Your task to perform on an android device: I want to view the historical exchange rates of the USD to AMD over the last five years using the Xe app.
Image 0: 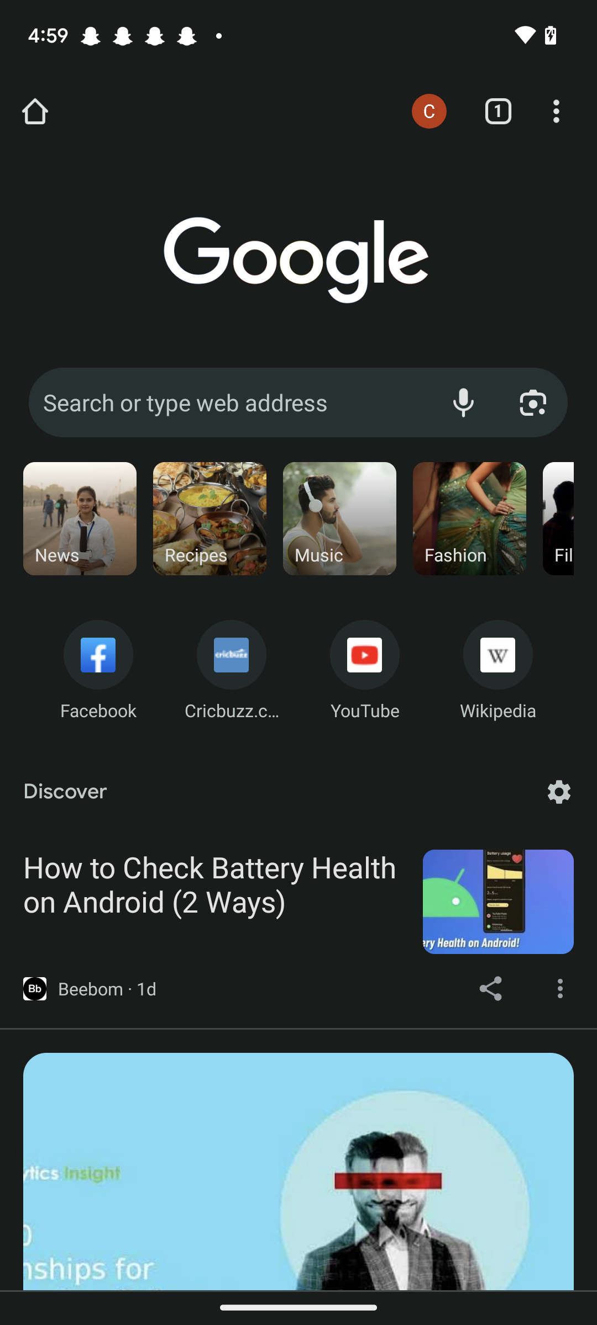
Open the Xe app
Step 0: open app "Xe"
Image 1: 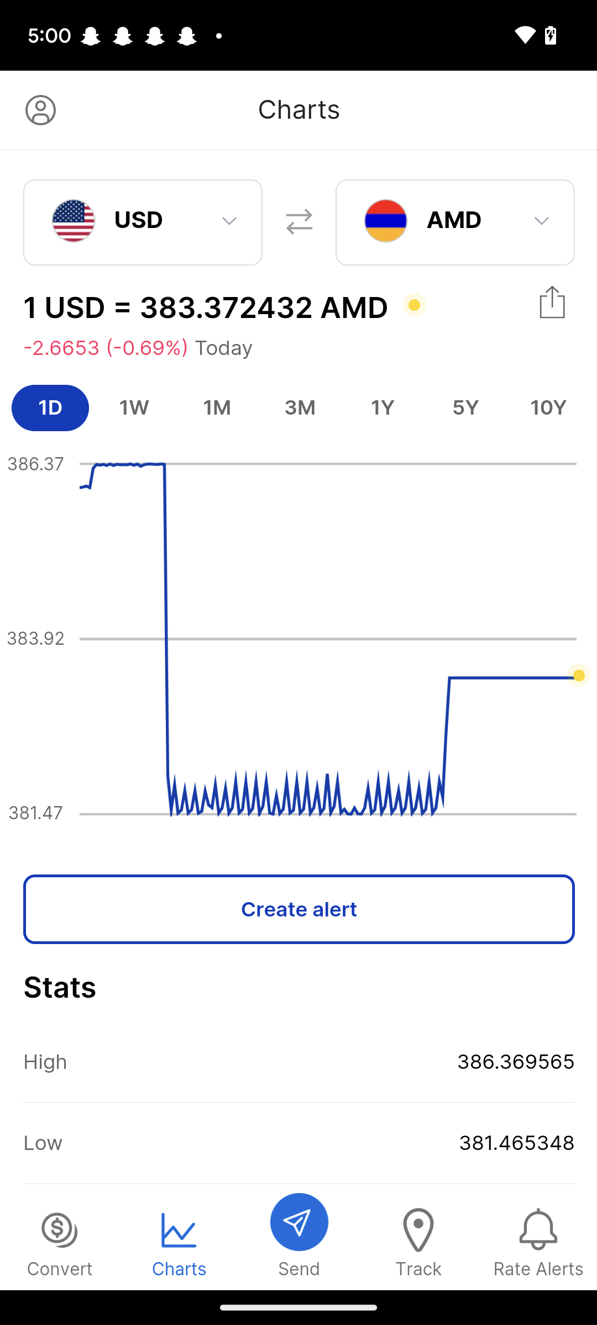
Click on the 5Y 
Step 1: click (465, 407)